Your task to perform on an android device: In the Sleep monitor app, I should track my progress if I want to keep myself motivated to meditate.
Image 0: 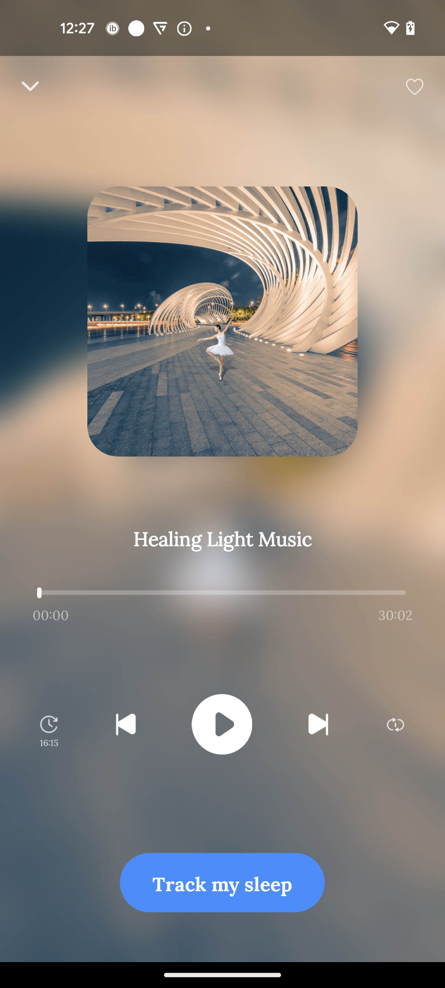
Go back to the previous page
Step 0: press back button
Image 1: 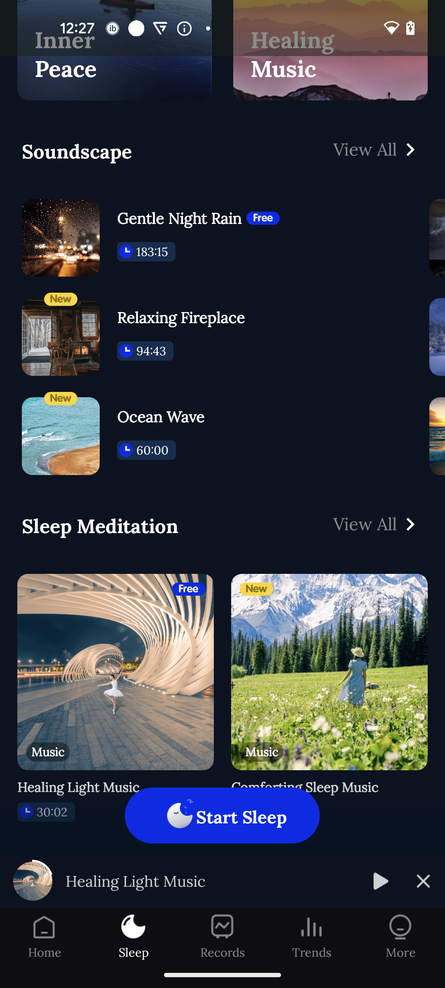
Go to the Records tab
Step 1: click (222, 935)
Image 2: 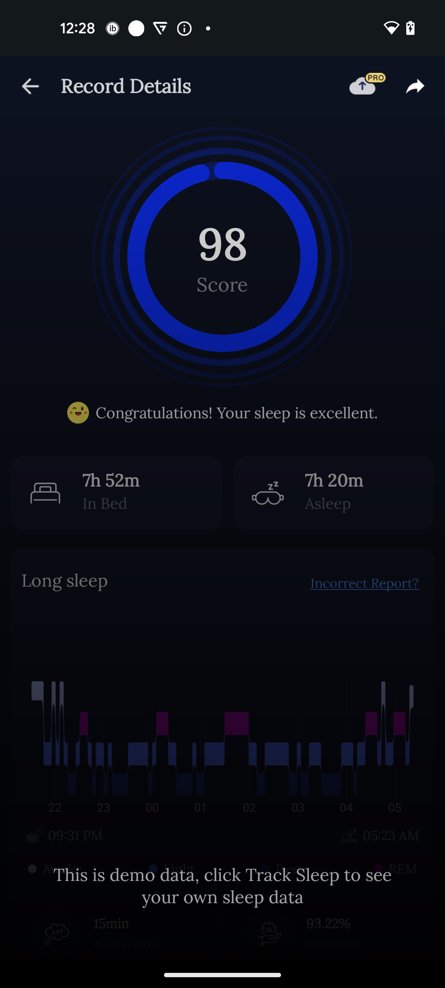
Swipe up
Step 2: scroll down